Your task to perform on an android device: Open the Decathlon app
Image 0: 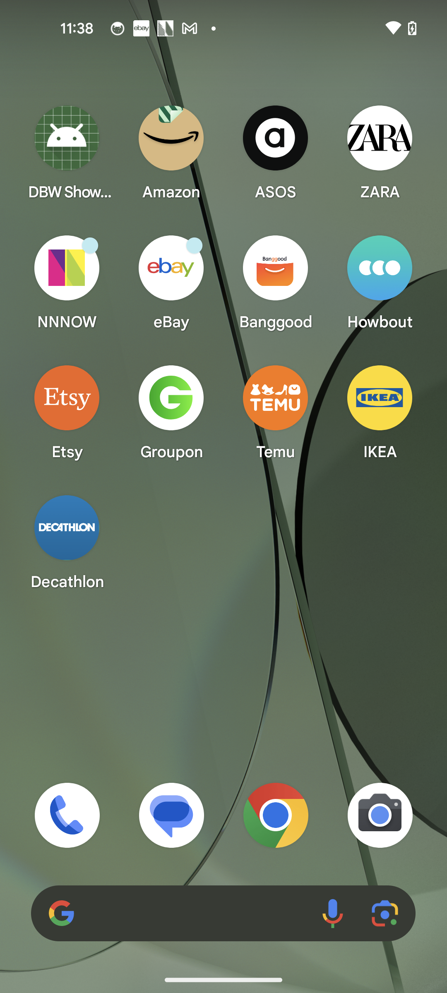
Step 0: open app "Decathlon"
Image 1: 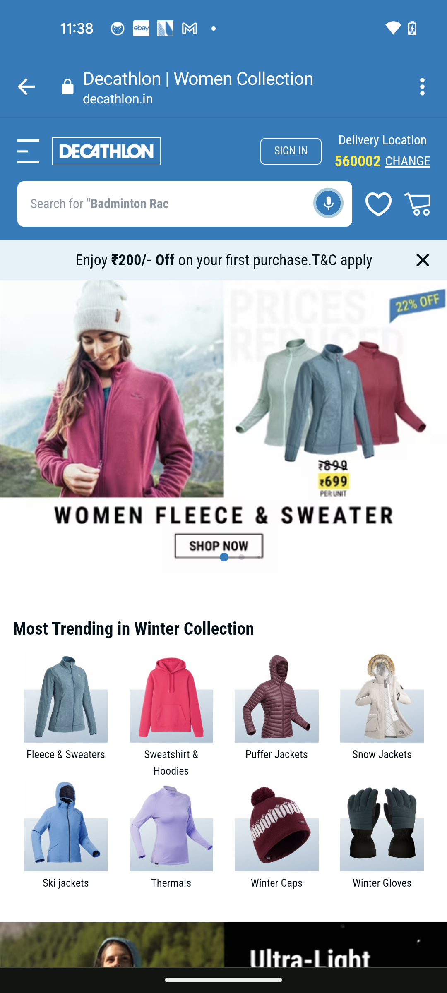
Go to the search bar at the top of the screen
Step 1: click (184, 204)
Image 2: 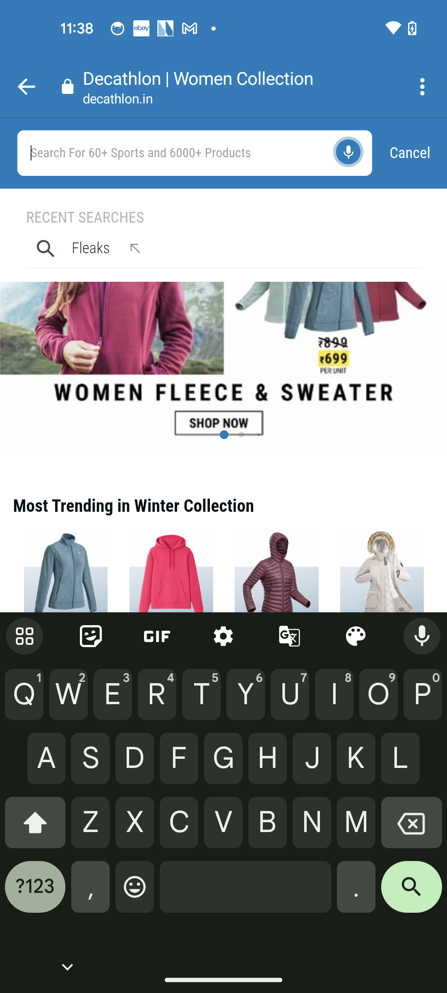
Type Fleece in the search bar
Step 2: type "Fleece"
Image 3: 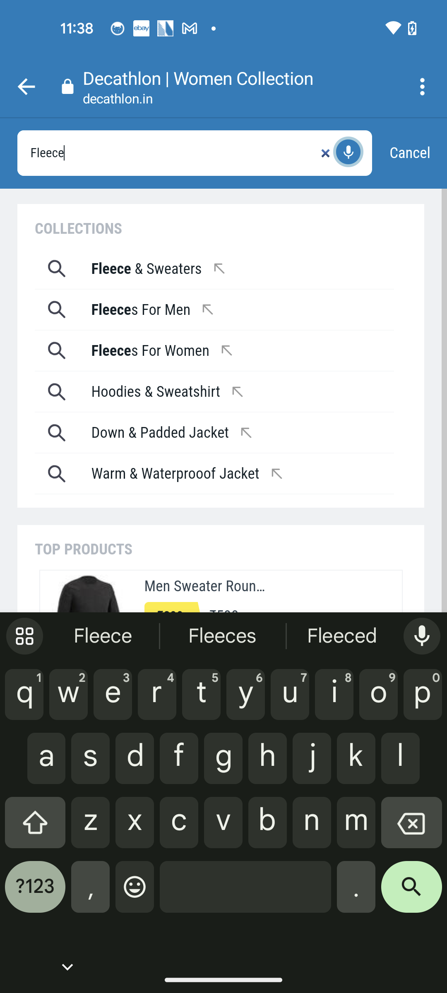
Click on the search button in the keyboard
Step 3: click (411, 893)
Image 4: 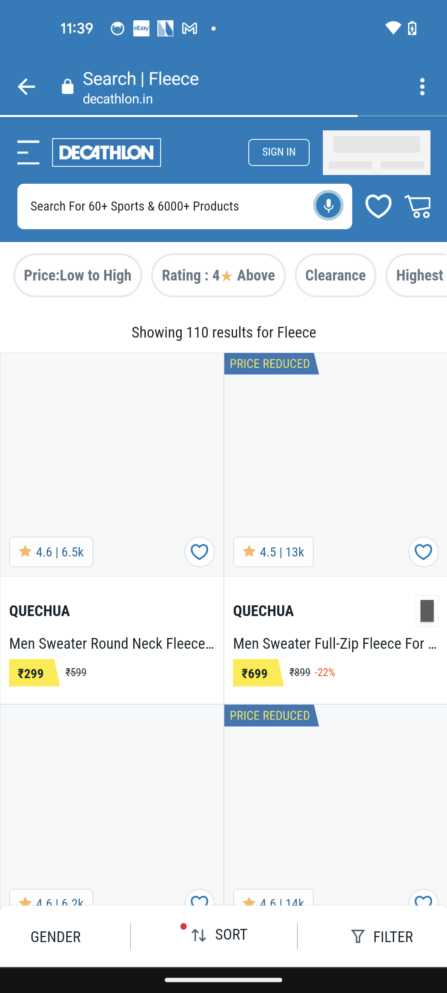
Click on the search button in the keyboard
Step 4: wait